Your task to perform on an android device: I would like the kitchen stories message to be deleted.
Image 0: 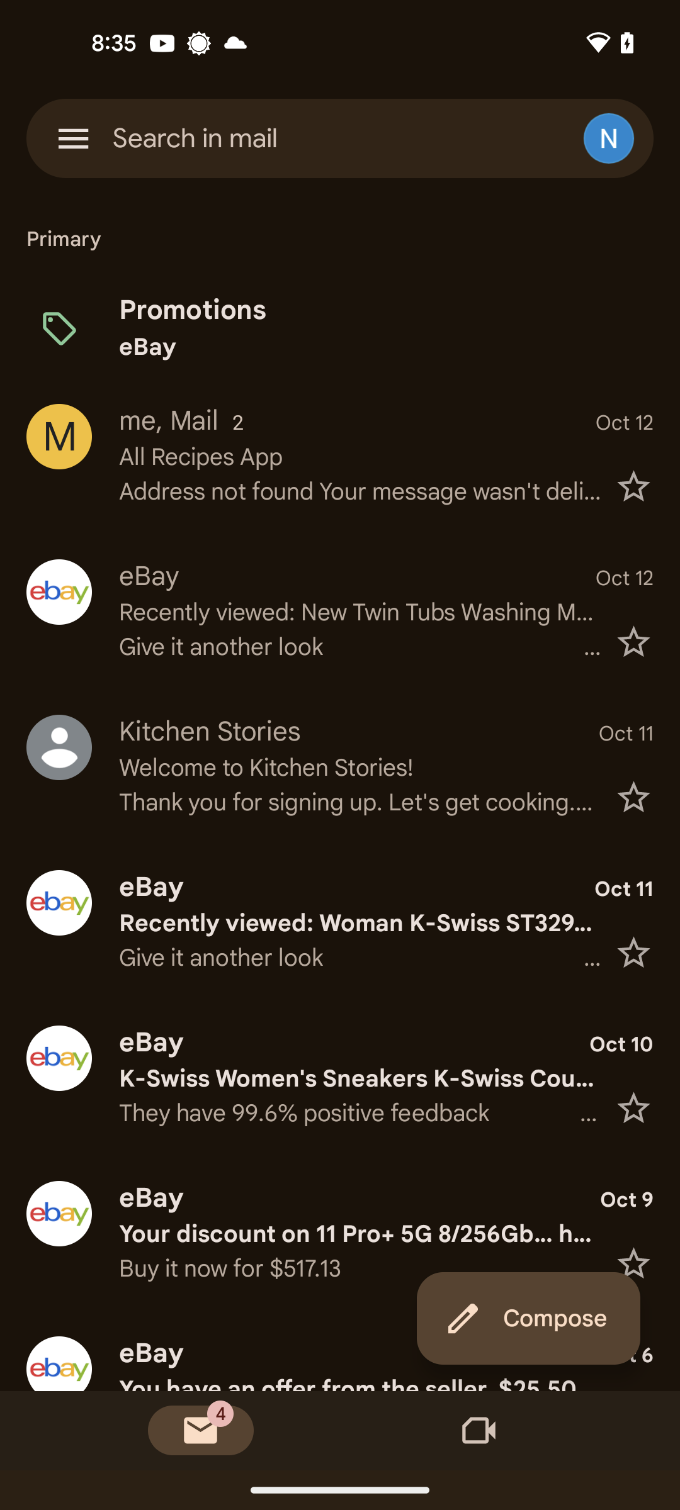
Tap on the kitchen stories mail
Step 0: click (352, 731)
Image 1: 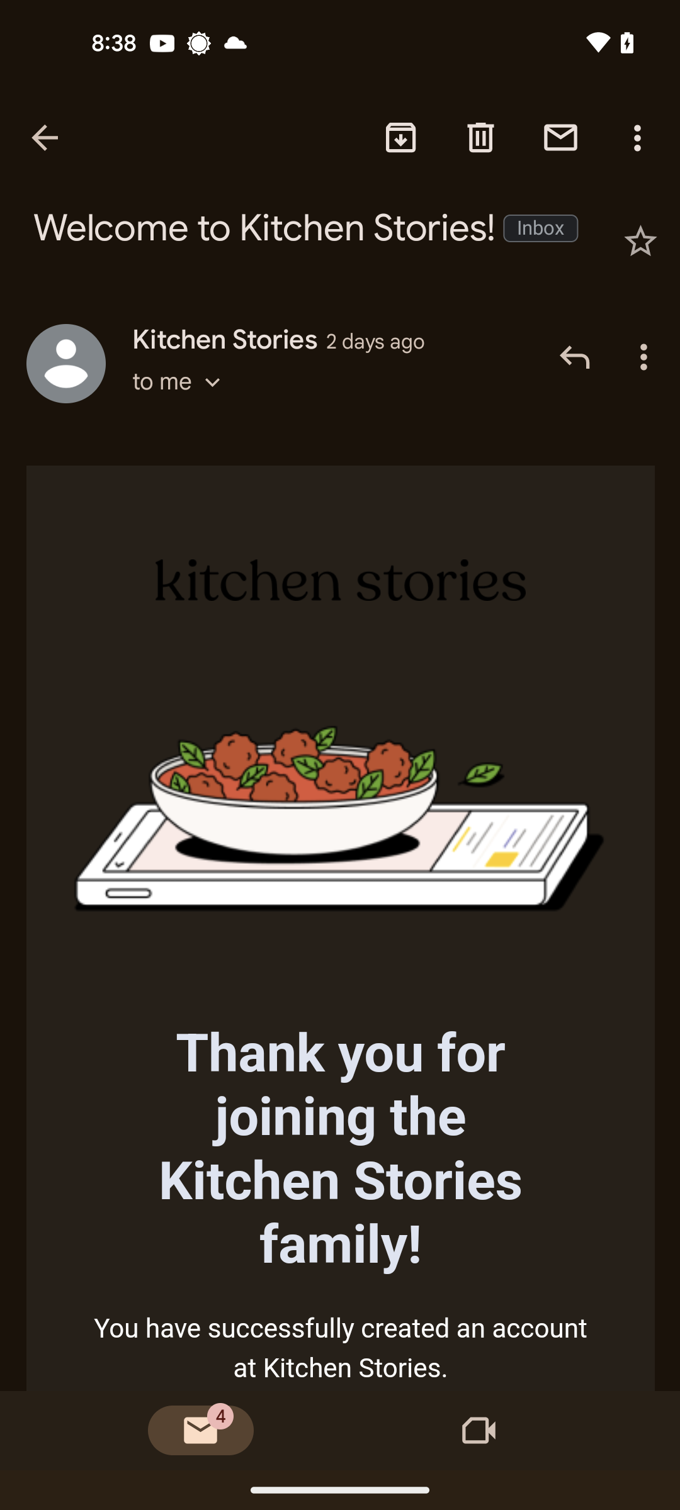
Tap on the delete icon at the top of the screen
Step 1: click (480, 137)